Your task to perform on an android device: I want to view the Dining set of 6 seater to see the price and quality in the Homecentre app
Image 0: 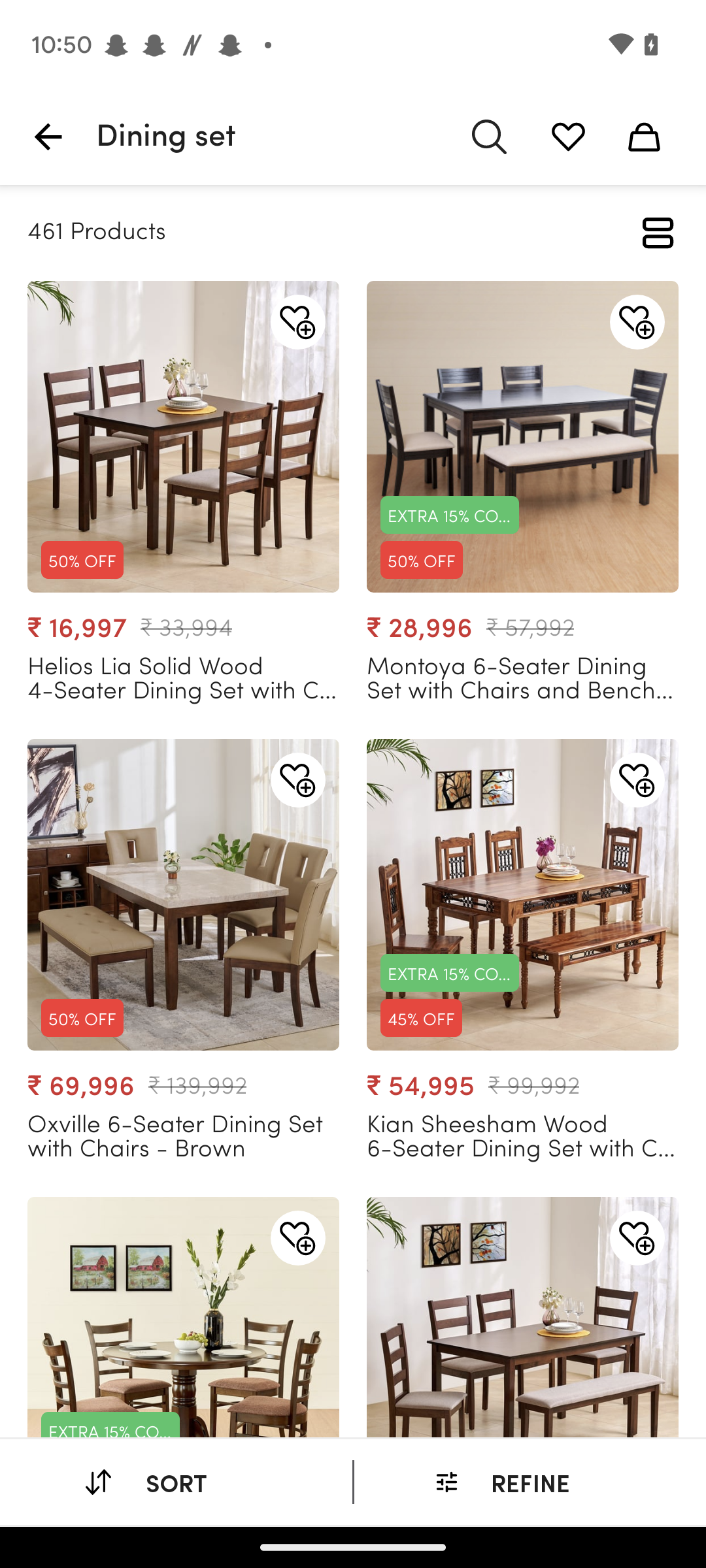
Click on the third option
Step 0: click (233, 807)